Your task to perform on an android device: Open the Google Tasks app and click on the task "Analyse Competitors" from the list of steps for the sale analysis process and move it to the 30 day sales plan list.
Image 0: 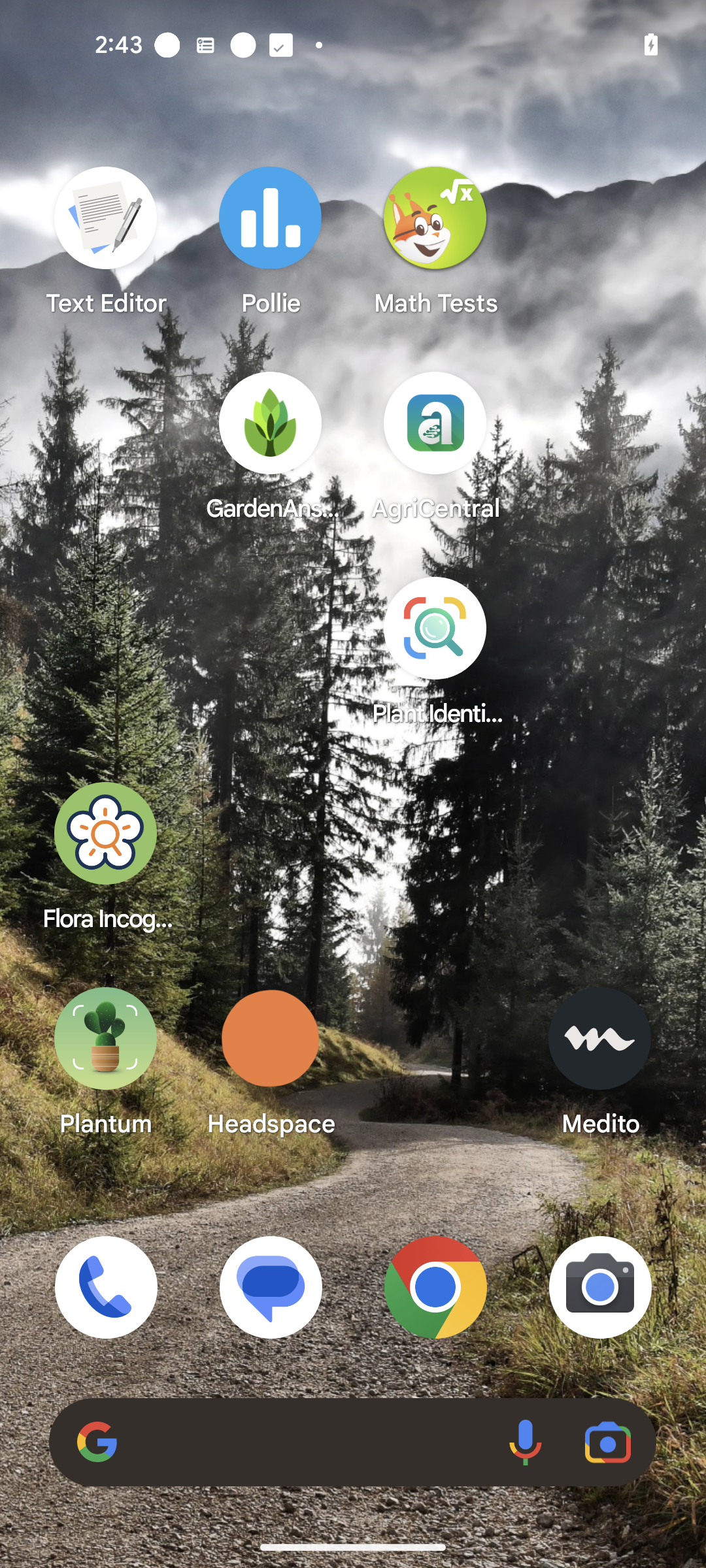
Open the google tasks app.
Step 0: open app "Tasks"
Image 2: 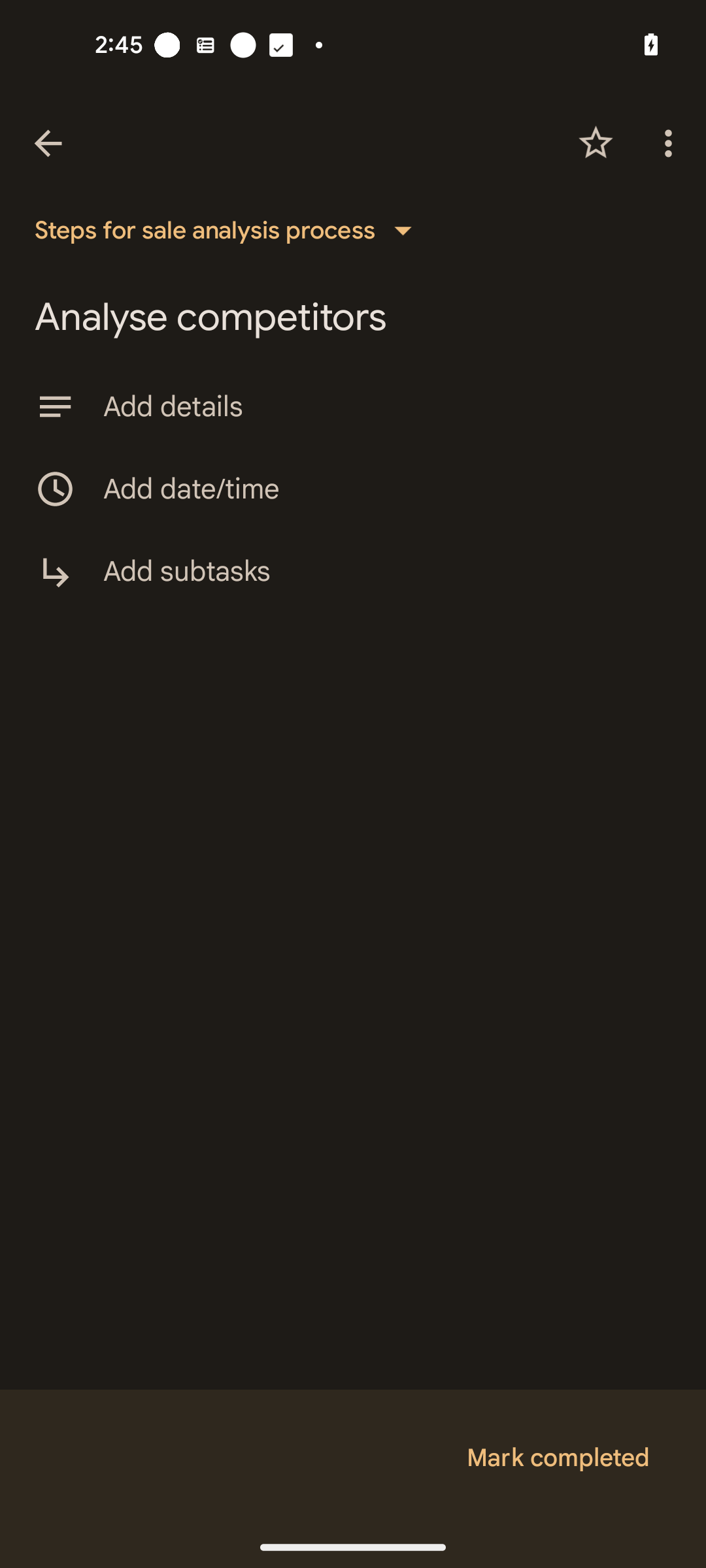
Click on the tab "steps for sale analysis process" at the top of the screen.
Step 2: click (229, 230)
Image 3: 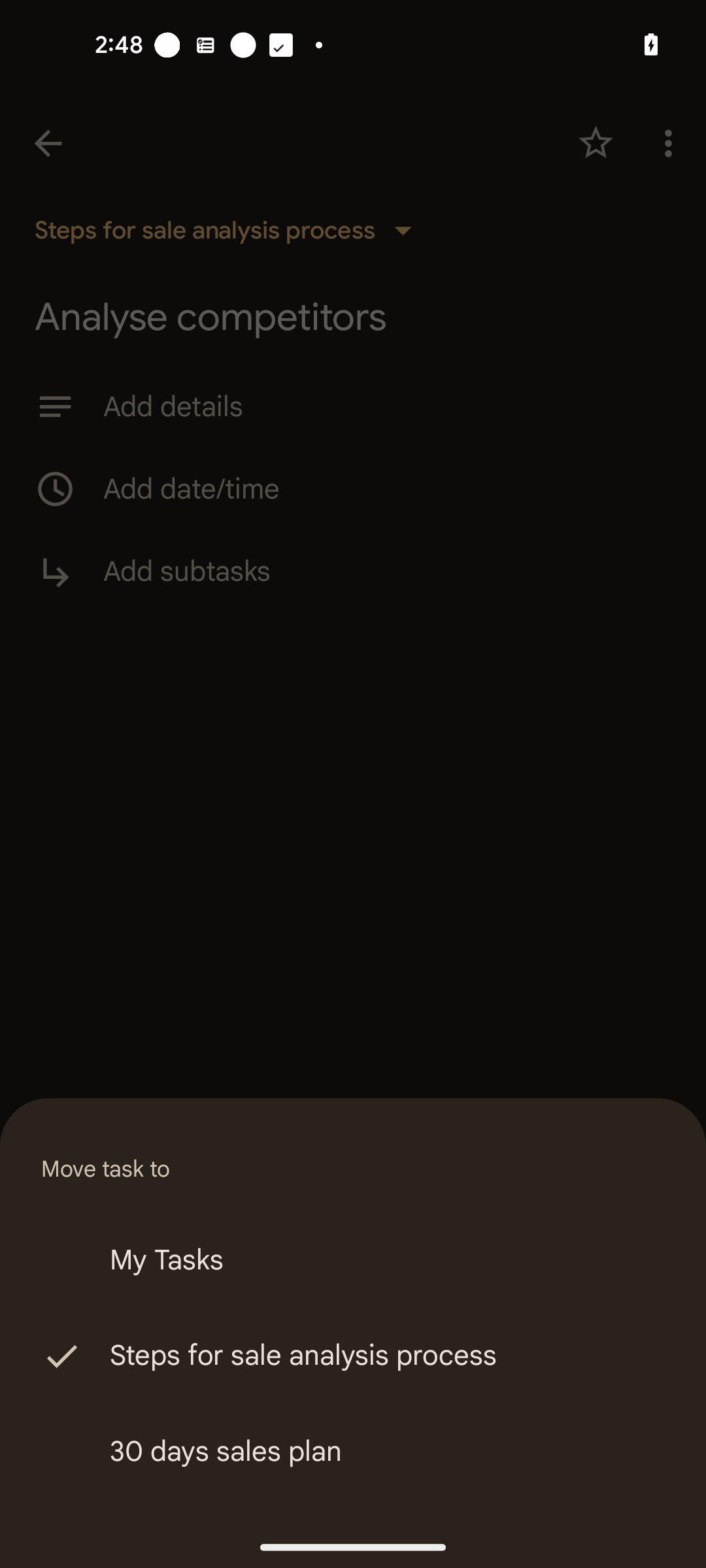
Select the list "30 days sales plan".
Step 3: click (387, 1452)